Your task to perform on an android device: Go to the saved trips or share the bus schedule on Gmail with this mail ID: dbwscratch.test.id8@gmail.com.
Image 0: 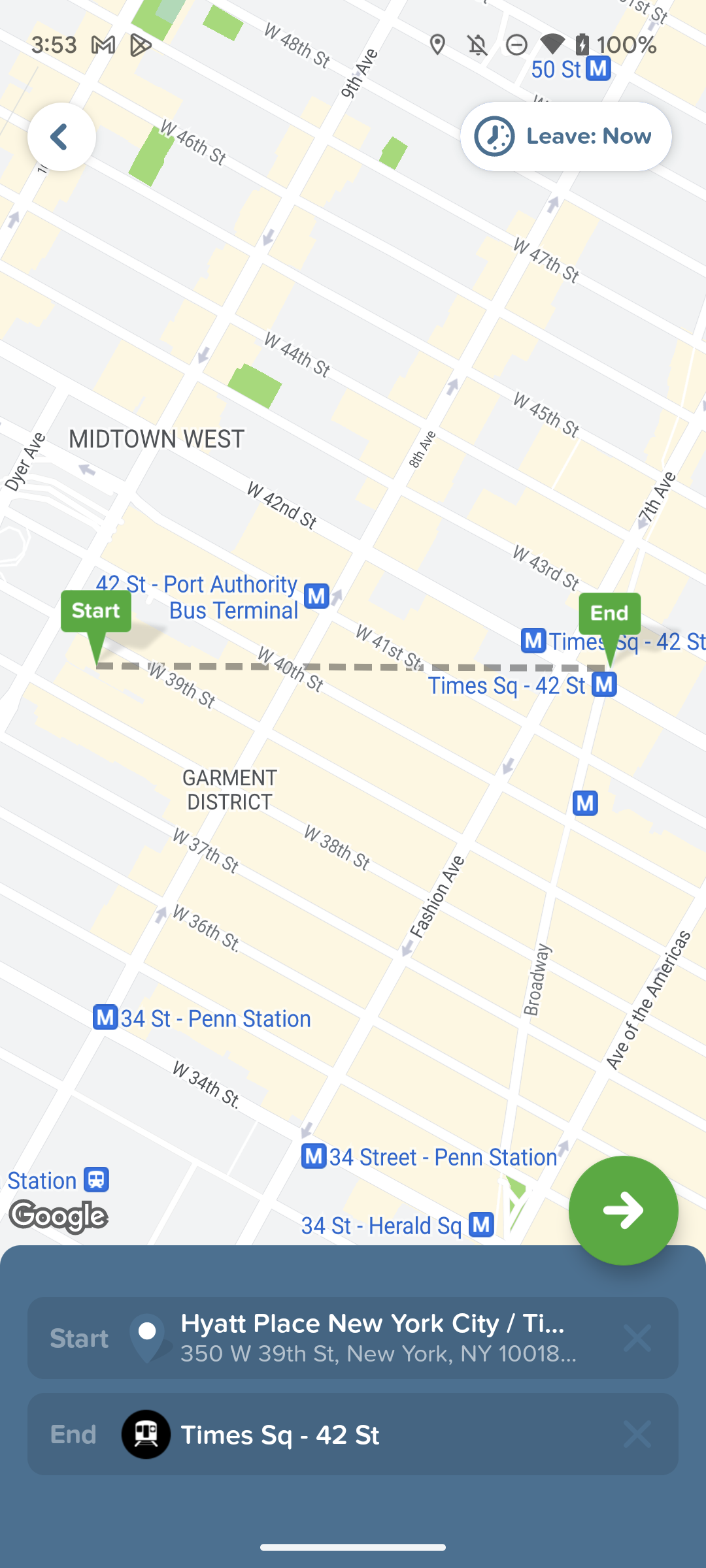
Go back to the screen
Step 0: press back button
Image 1: 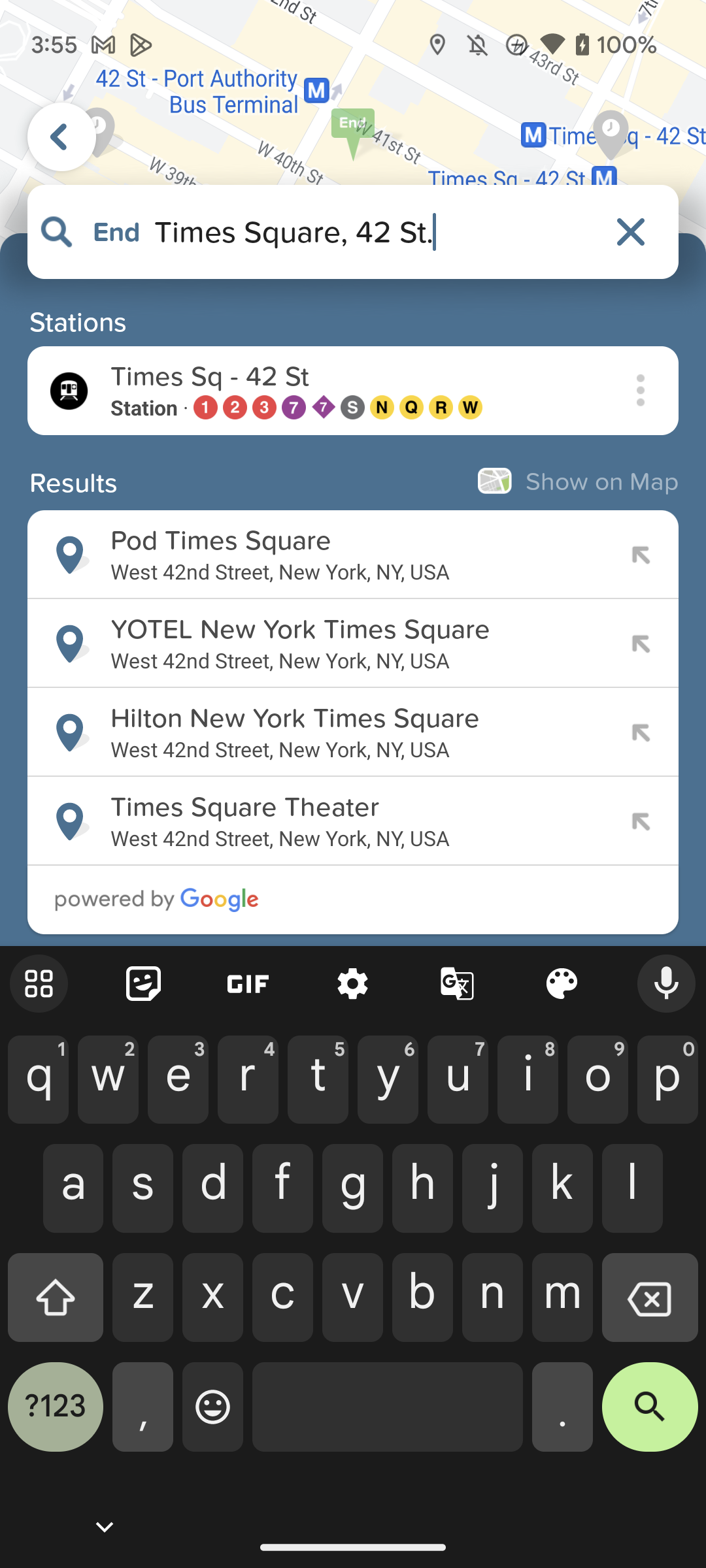
Go back to the screen
Step 1: press back button
Image 3: 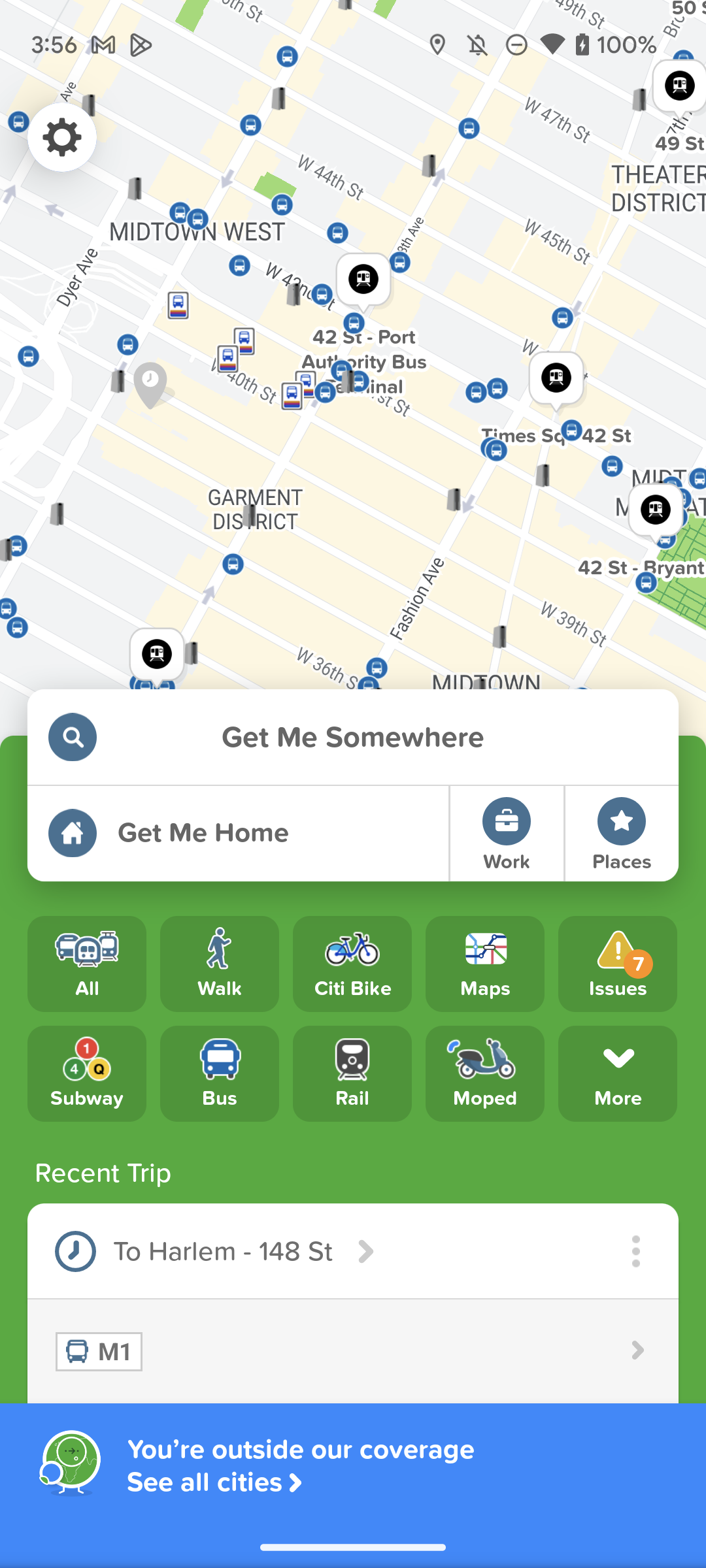
Scroll up to view the saved trips option
Step 3: scroll down
Image 4: 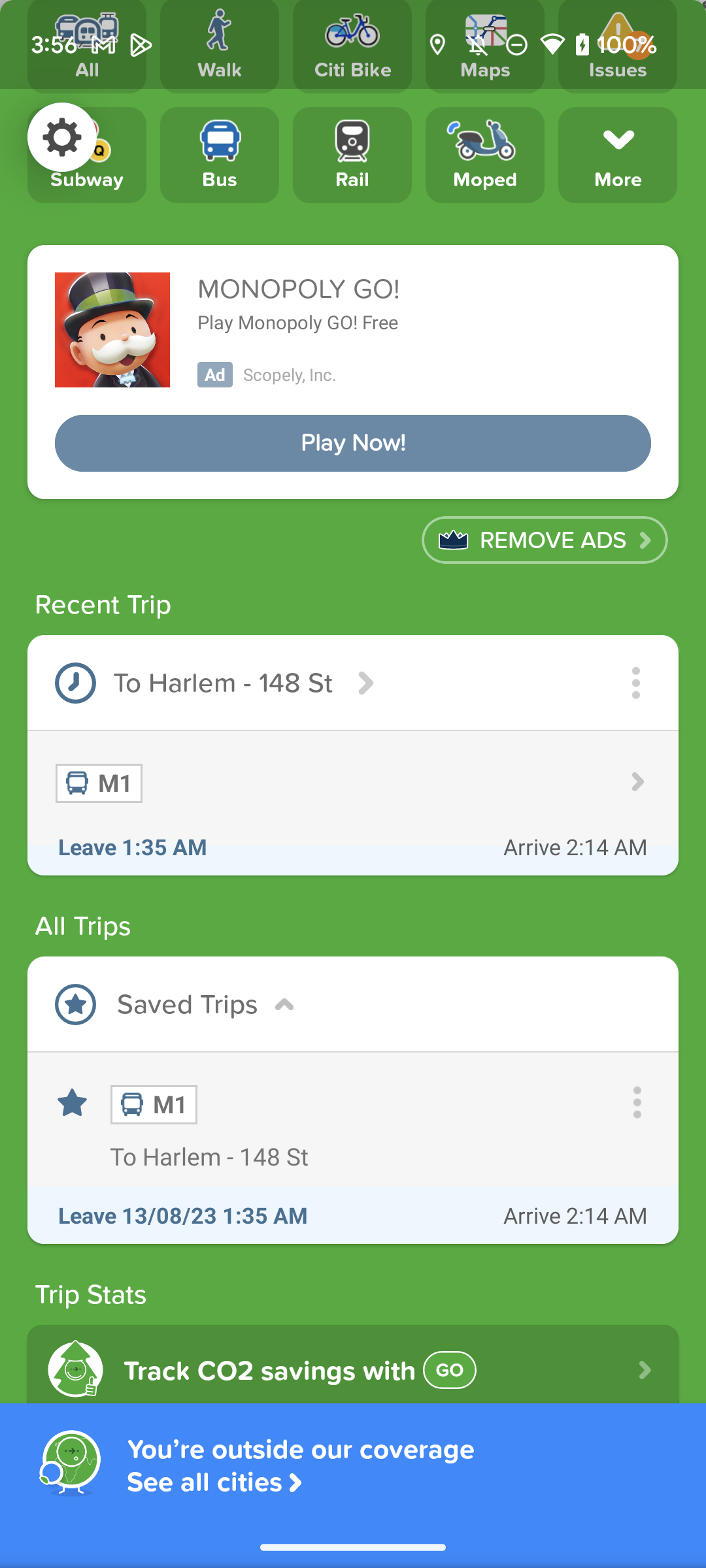
Click on the M1 trip option 
Step 4: click (353, 598)
Image 5: 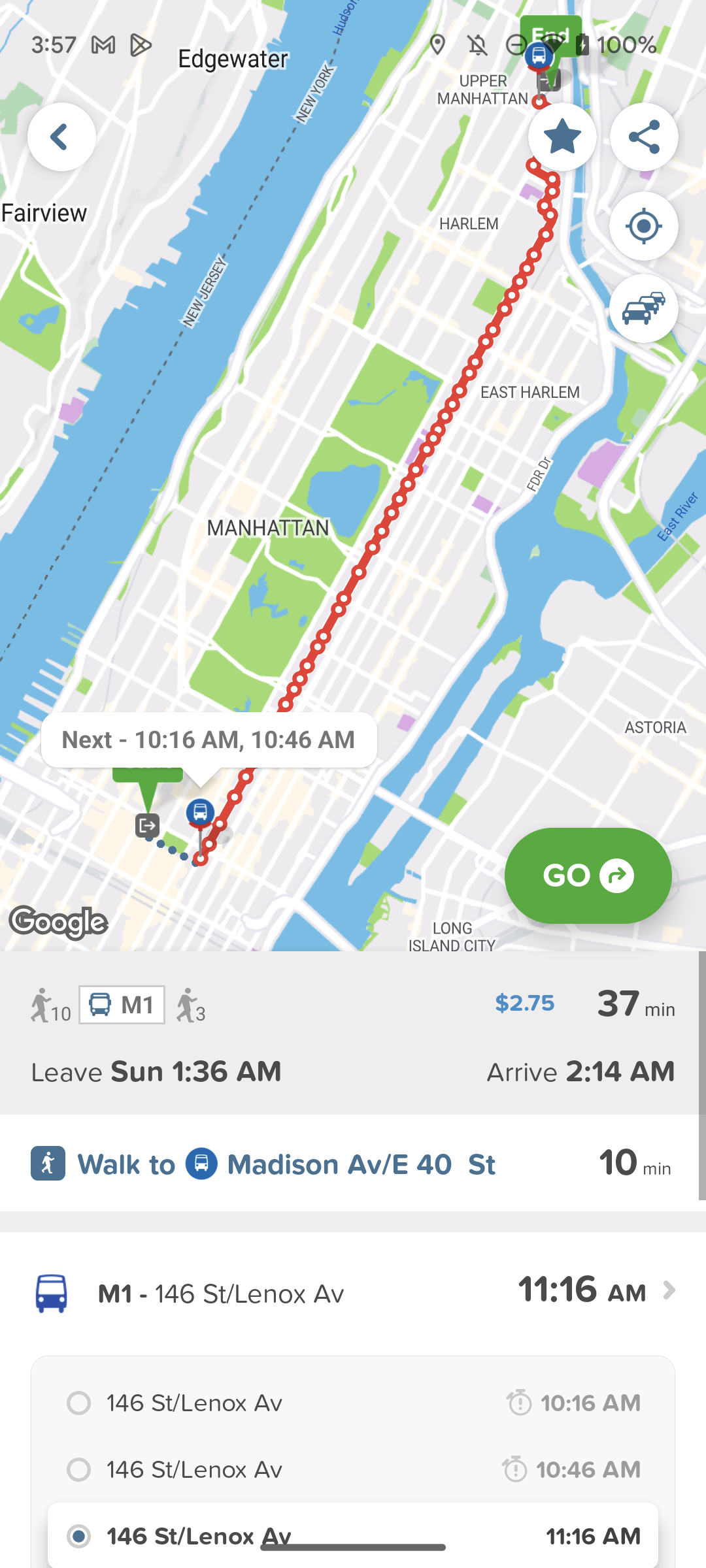
click on the share icon at the top right of the screen
Step 5: click (644, 137)
Image 6: 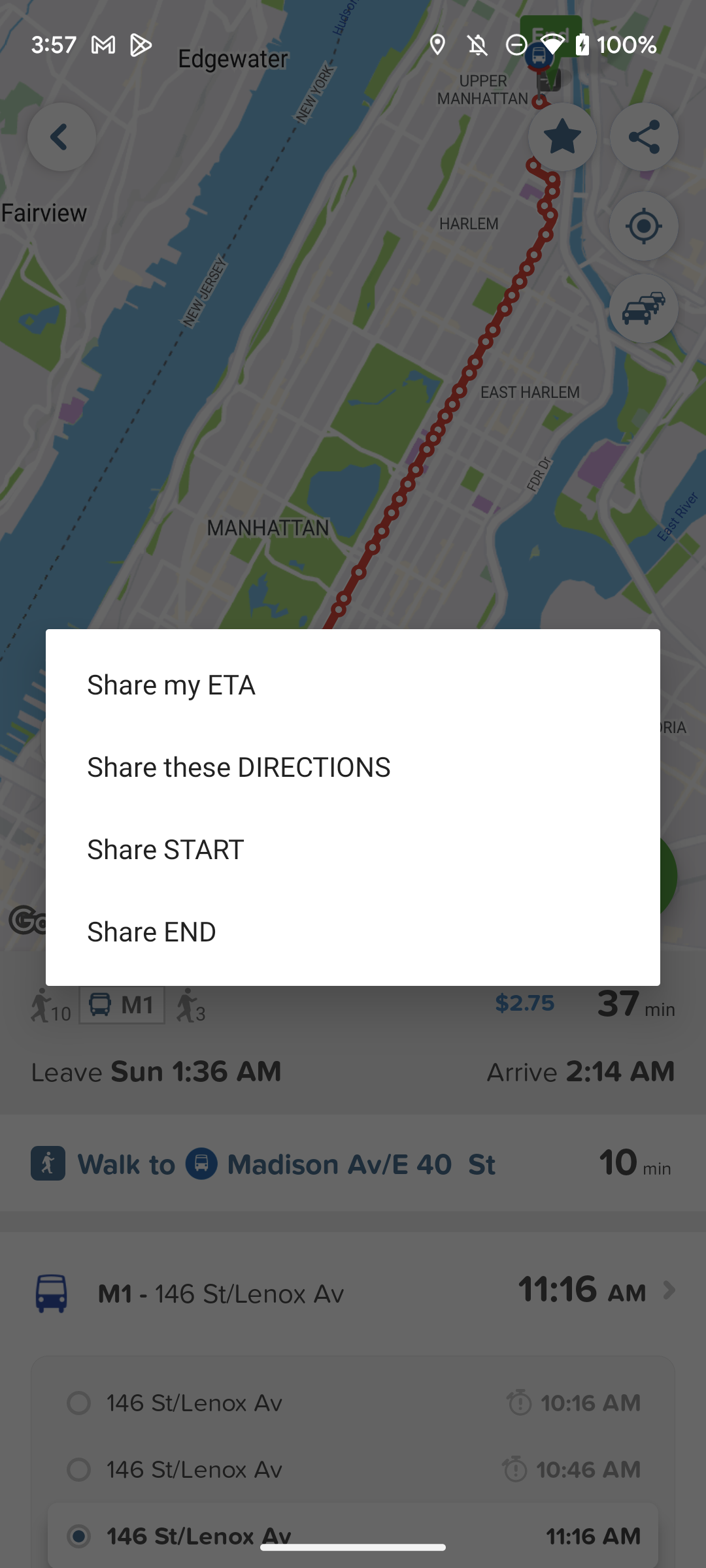
Click on the Share my ETA option
Step 6: click (353, 684)
Image 7: 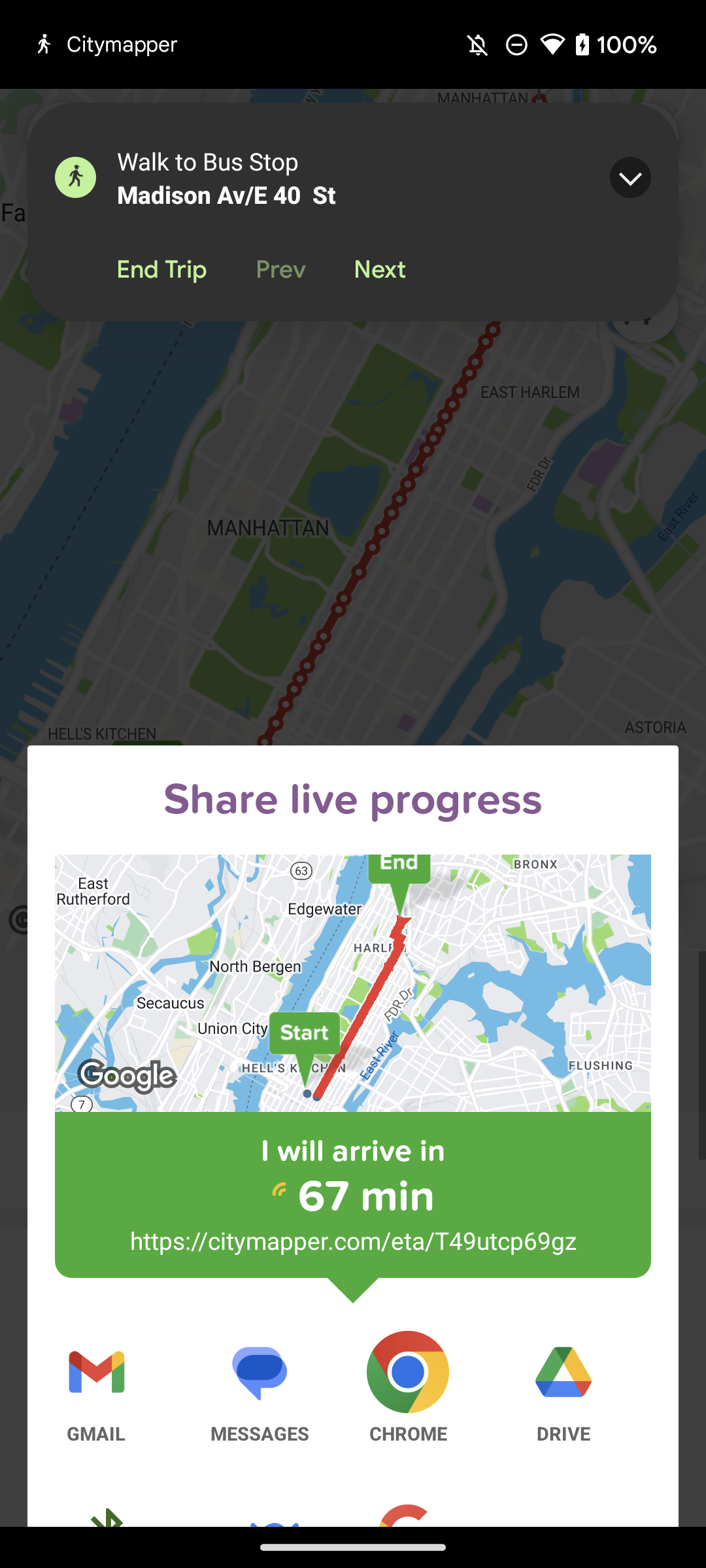
Click on the Gmail option
Step 7: click (95, 1388)
Image 8: 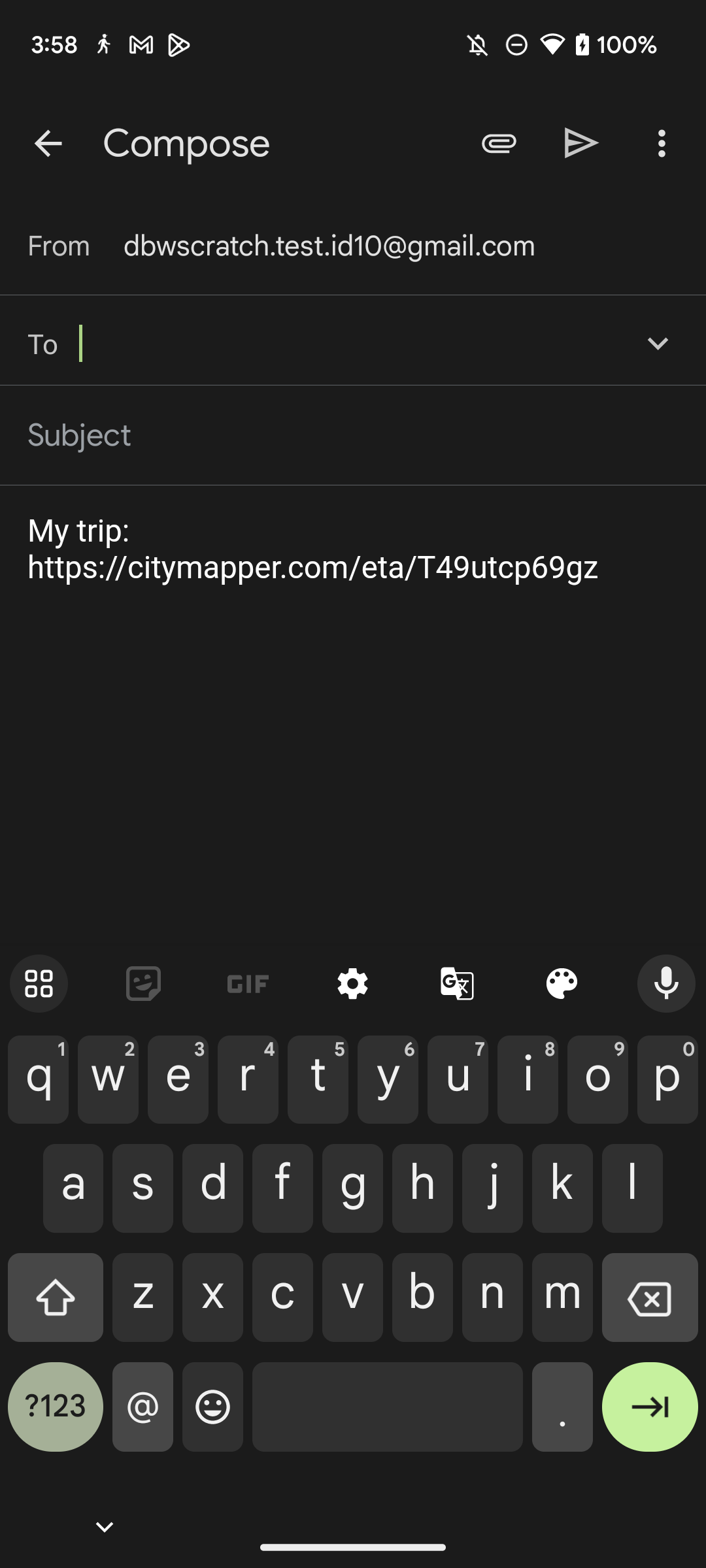
Type dbwscratch.test.id8@gmail.com" in To bar
Step 8: type "dbwscratch.test.id8@gmail.com"
Image 10: 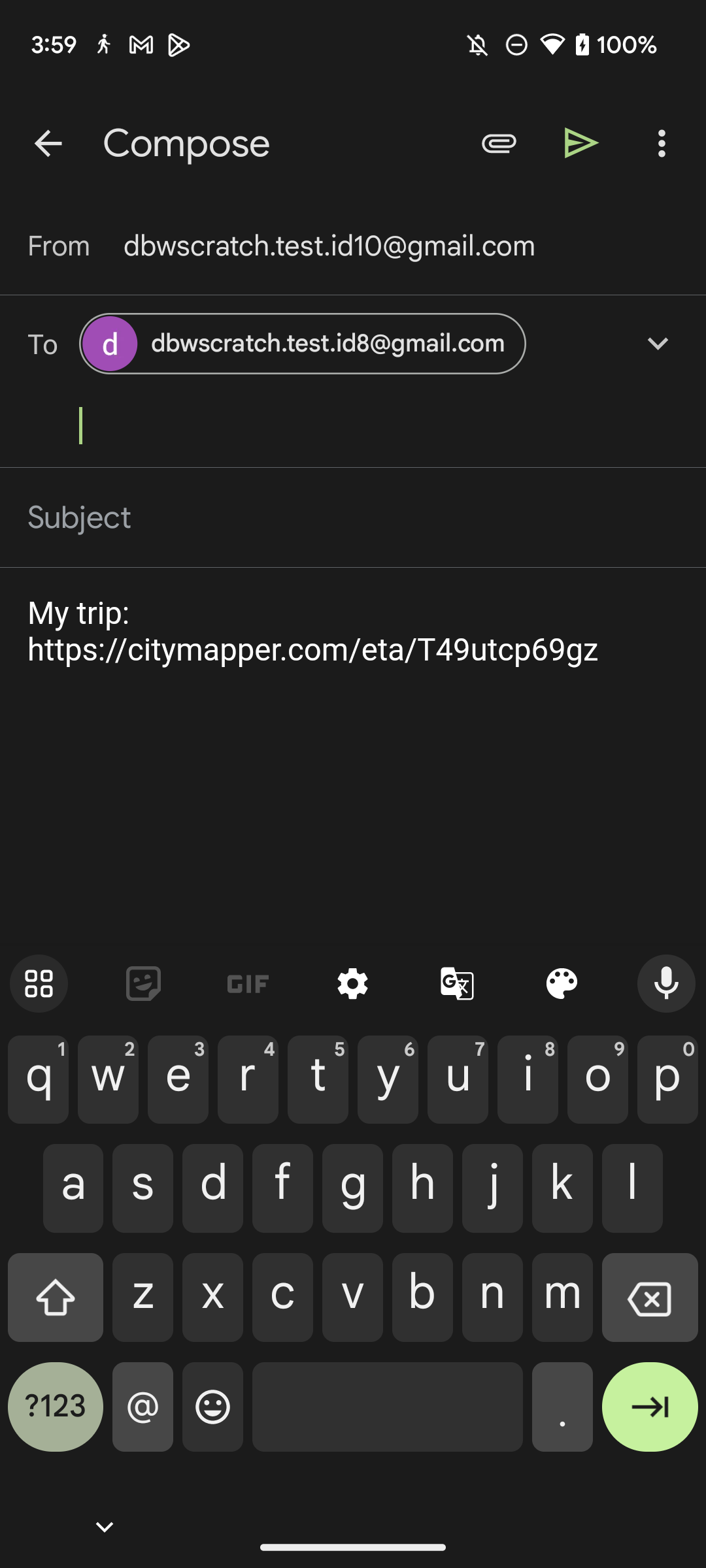
Click on the arrow at top right of the screen
Step 10: click (582, 142)